Your task to perform on an android device: In the ClockBuddy App ,click on the reset  button to reset the stopwatch to 0
Image 0: 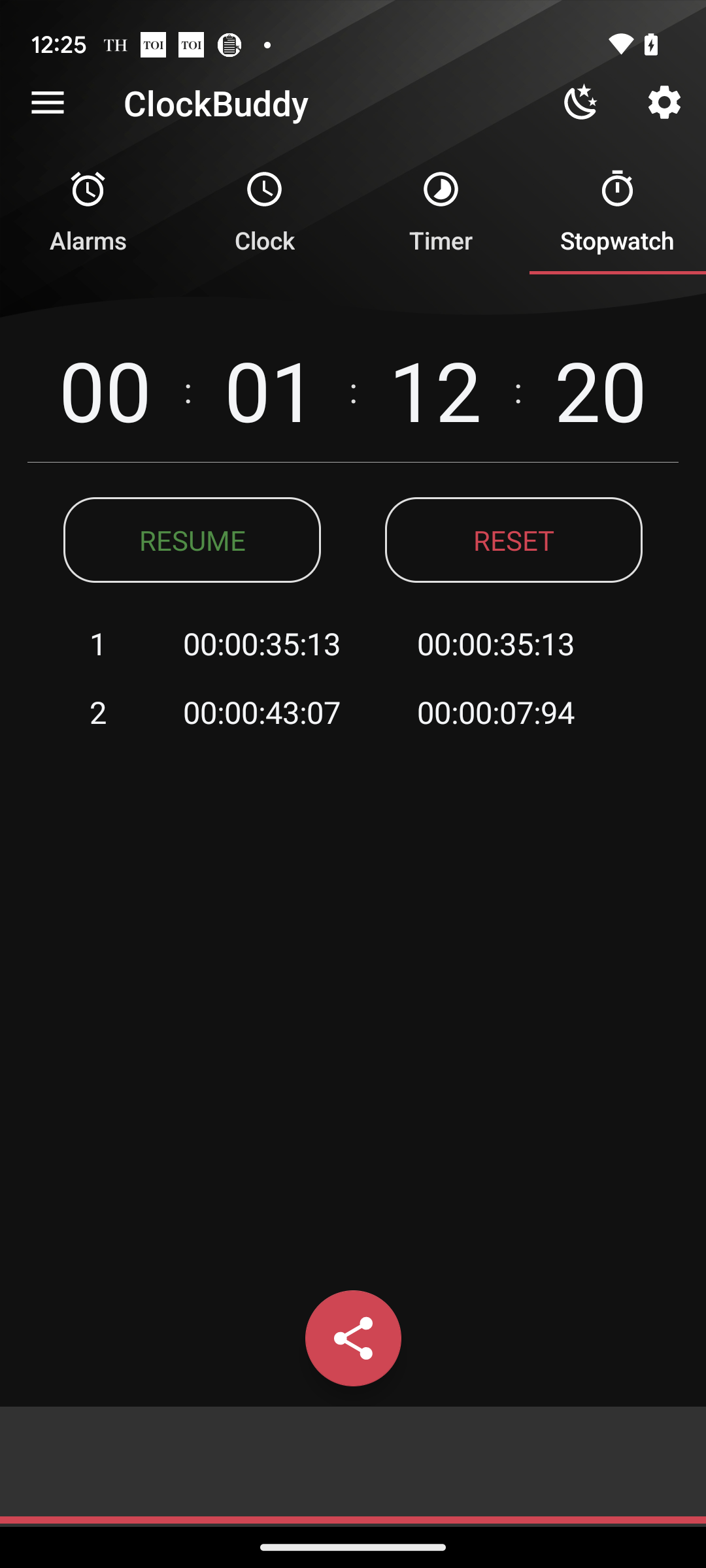
Click on the reset button  to reset stopwatch to 0
Step 0: click (514, 540)